Your task to perform on an android device: I will view the hotel details so that I can book this hotel.
Image 0: 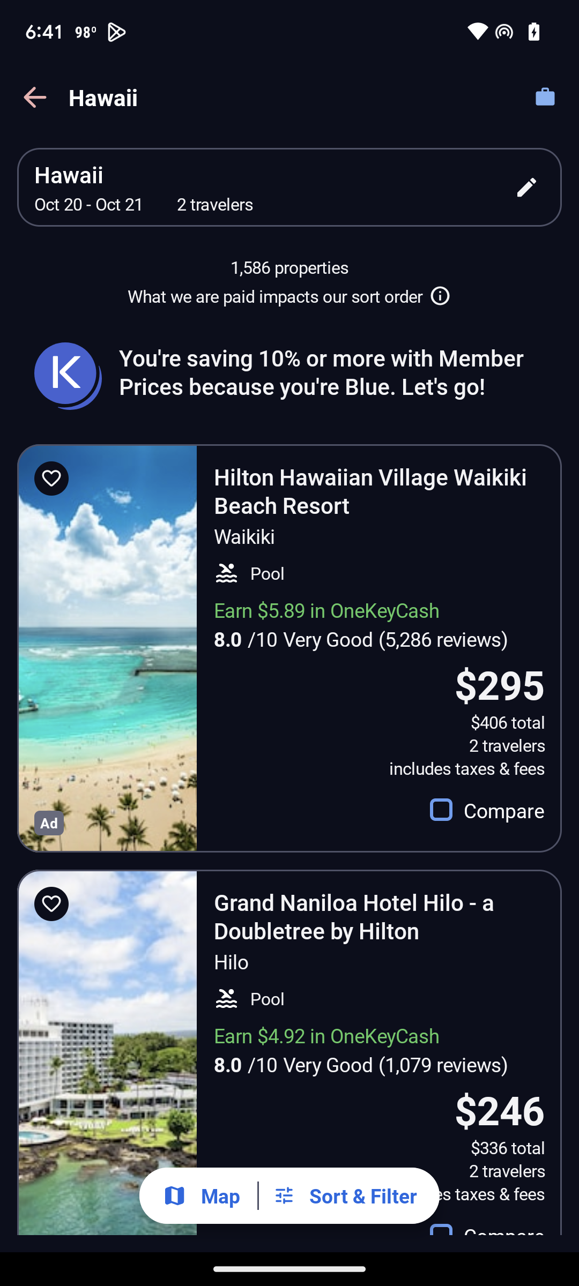
Click on the first result.
Step 0: click (325, 541)
Image 1: 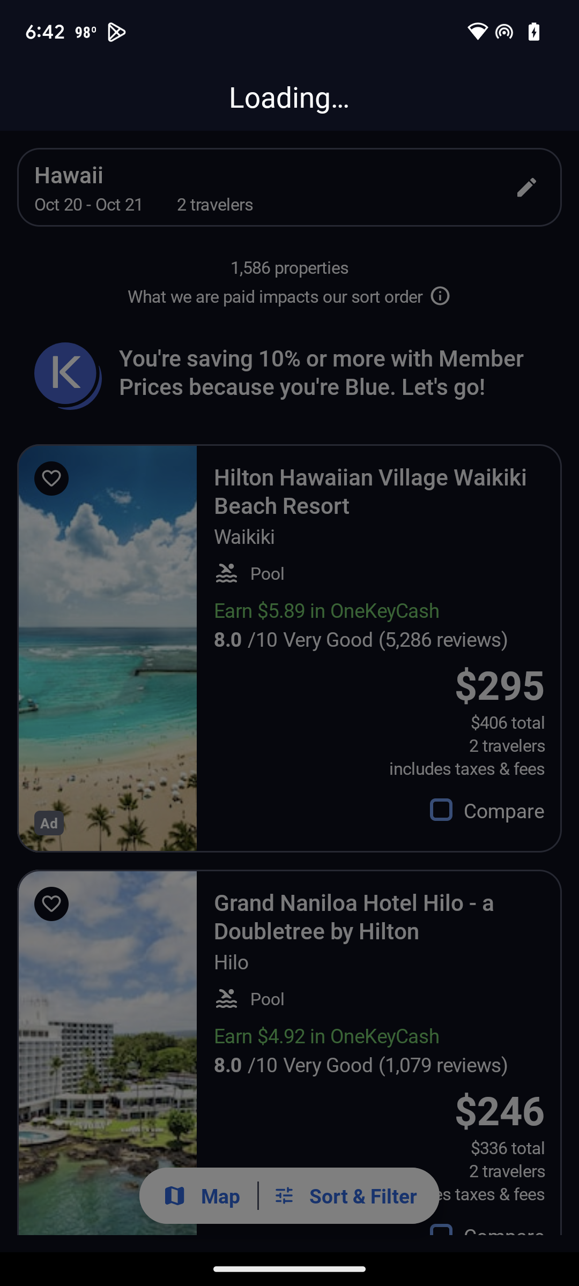
Click on the first result.
Step 1: wait
Image 2: 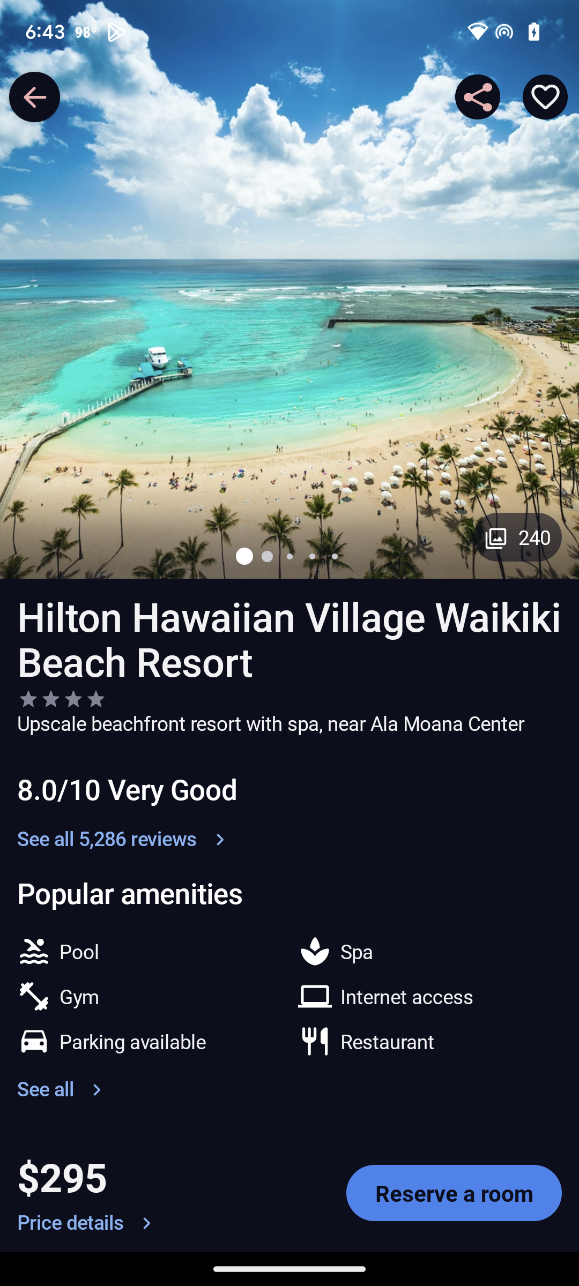
Swipe up.
Step 2: scroll down
Image 3: 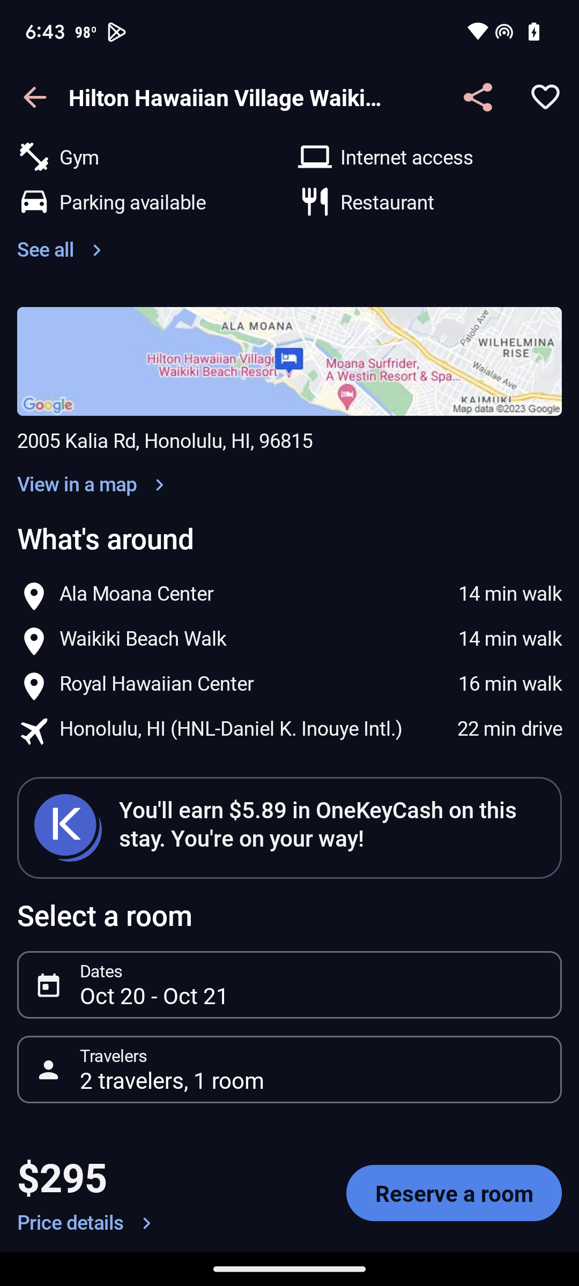
Swipe up.
Step 3: scroll down
Image 4: 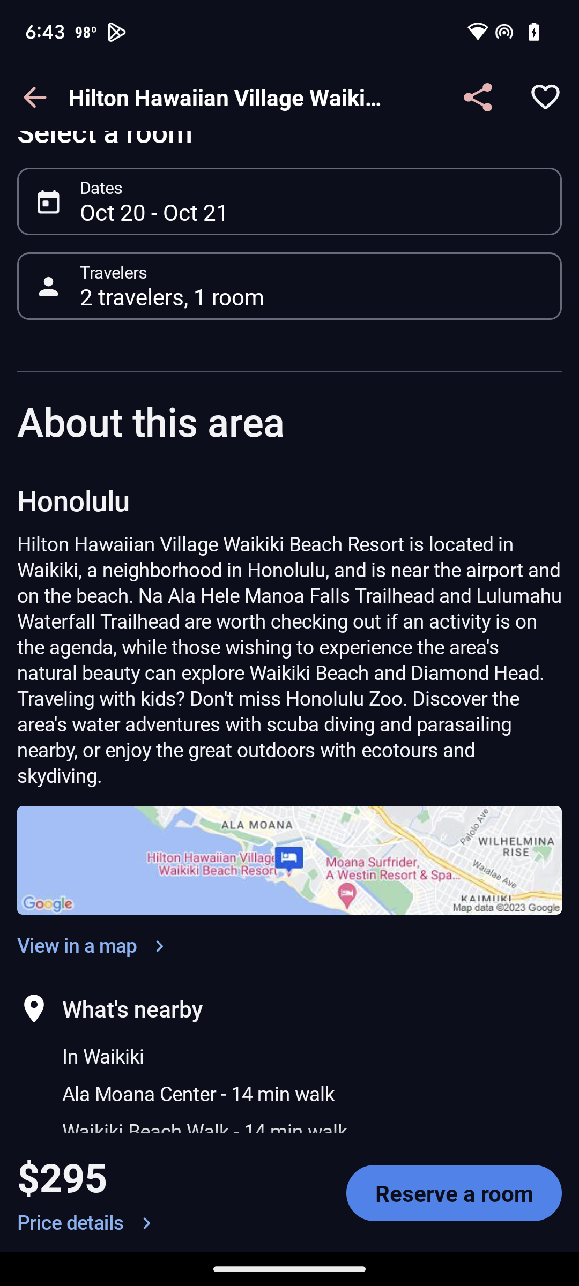
Swipe up.
Step 4: scroll down
Image 5: 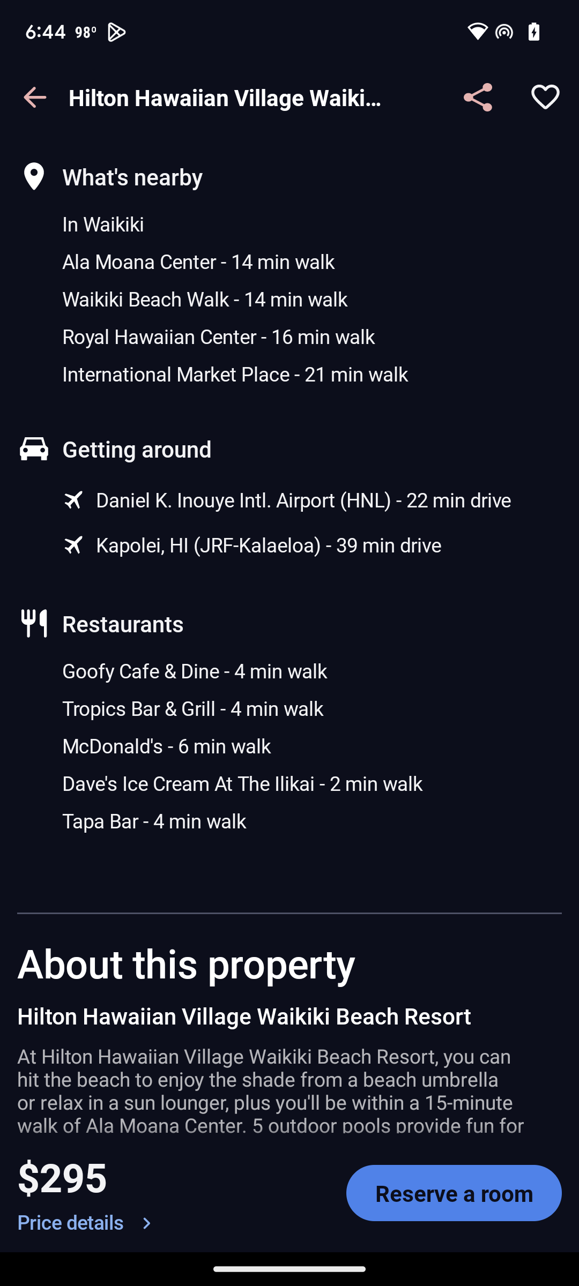
Swipe up.
Step 5: scroll down